Your task to perform on an android device: As the size of my father liam is 10 , look for the size 10 filter in the NNNOW app
Image 0: 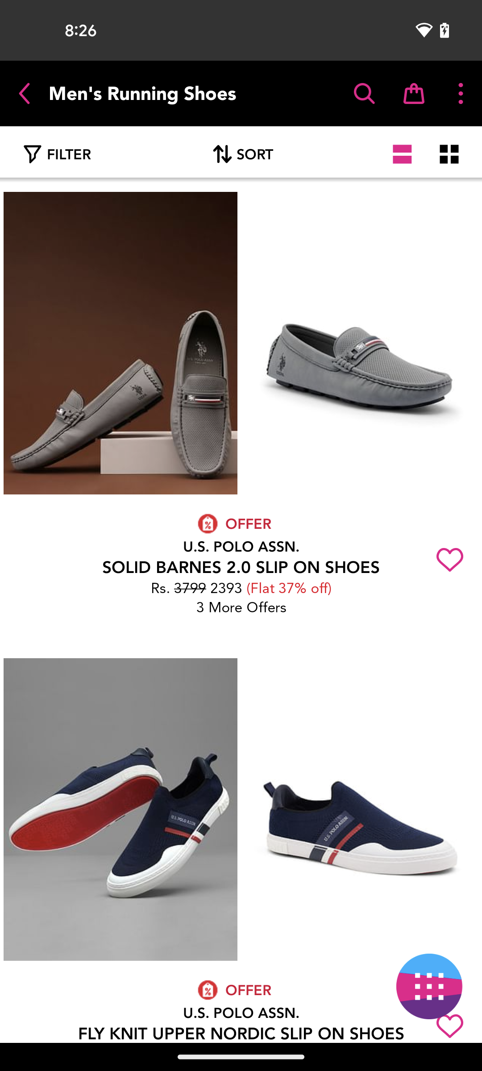
Click on the Filter button at the top left of the screen
Step 0: click (55, 154)
Image 1: 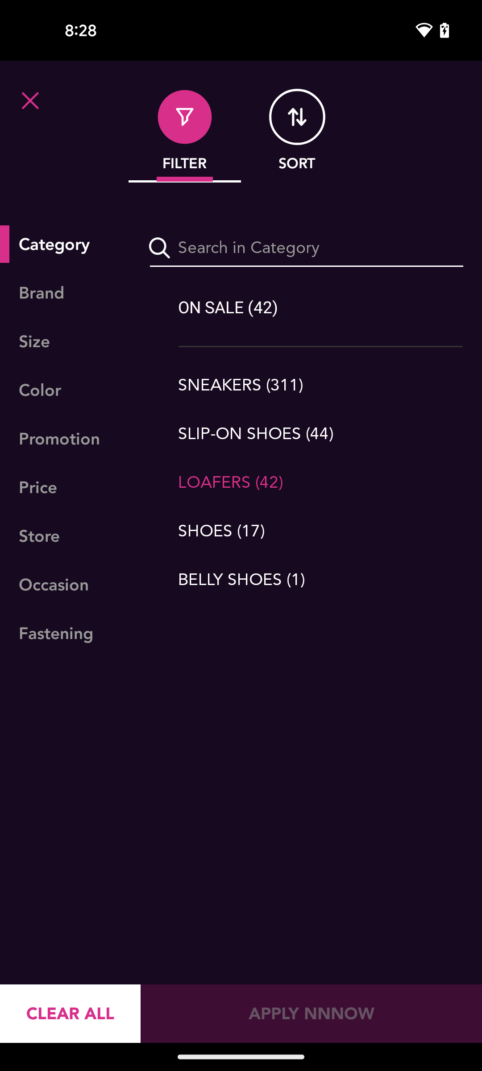
Click on the Size filter
Step 1: click (66, 341)
Image 2: 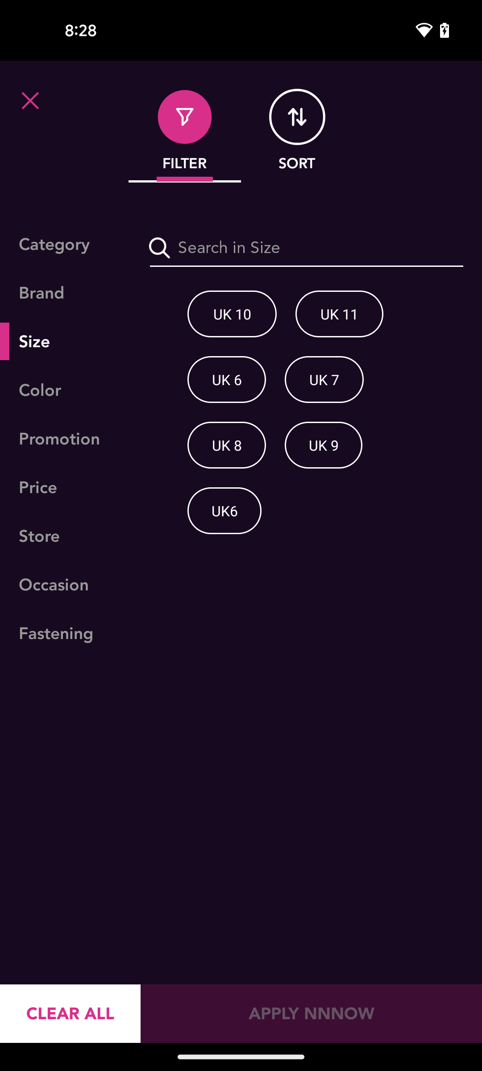
Select the UK 9 size filter
Step 2: click (324, 445)
Image 3: 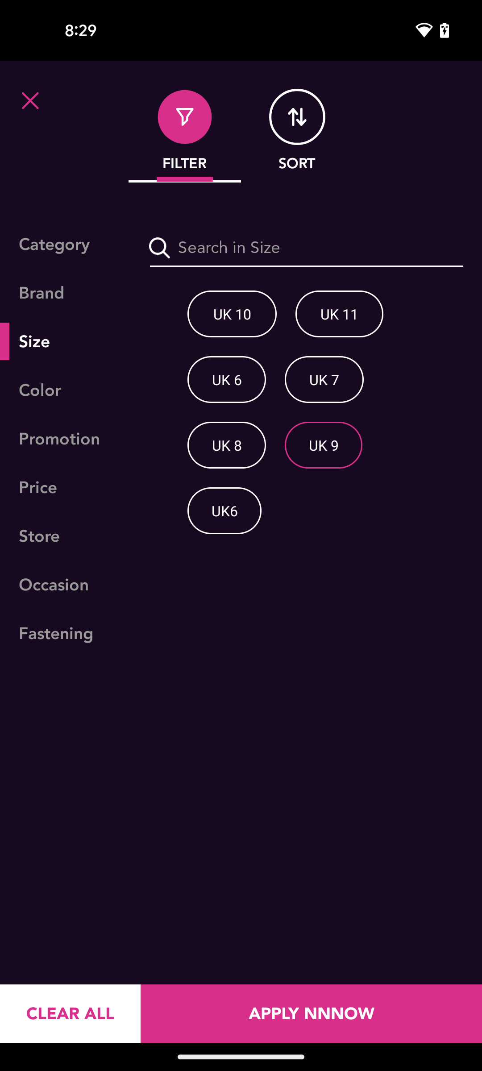
Click on the APPLY NNNOW button
Step 3: click (311, 1013)